Your task to perform on an android device: Check out the All Currency Converter app to see the USD to BLR exchange rate comparison for one month.
Image 0: 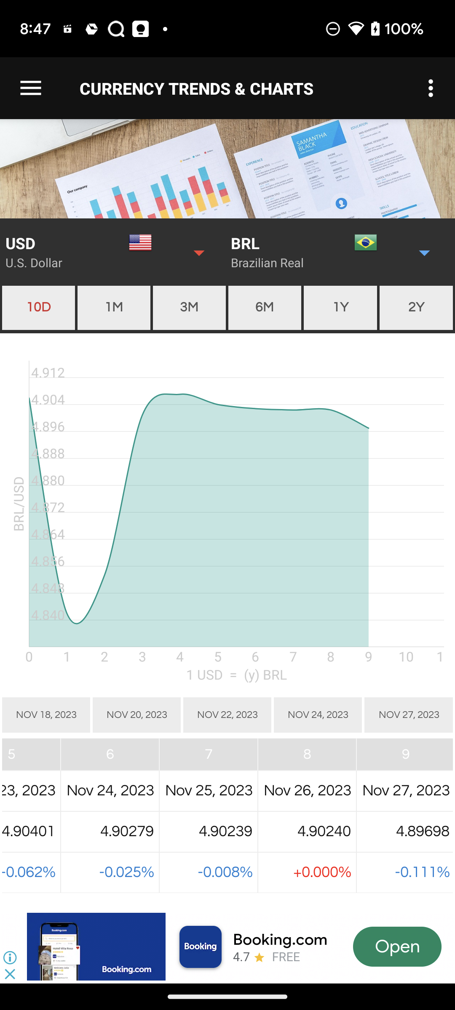
Click on the 1M option above the chart
Step 0: click (114, 308)